Your task to perform on an android device: I would like to track my progress in learning Spanish.
Image 0: 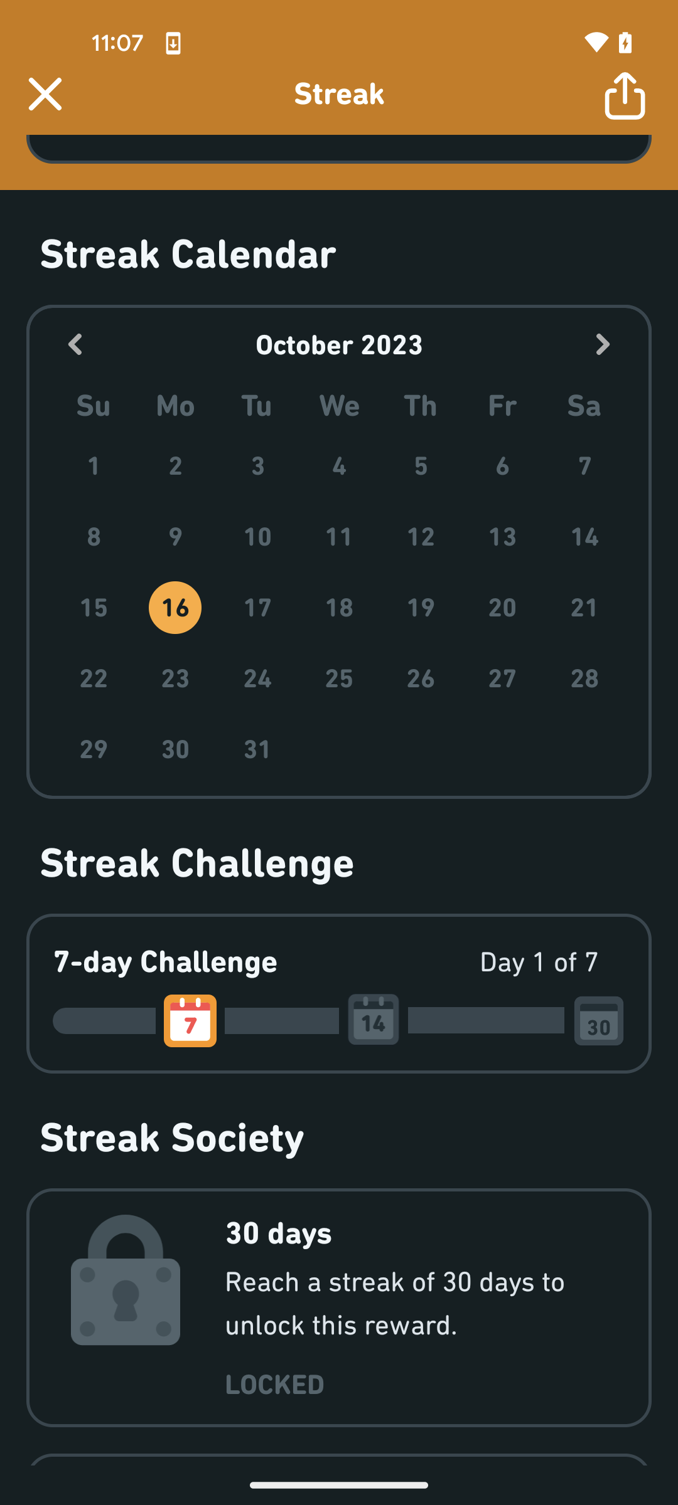
Go back to the previous page
Step 0: press back button
Image 1: 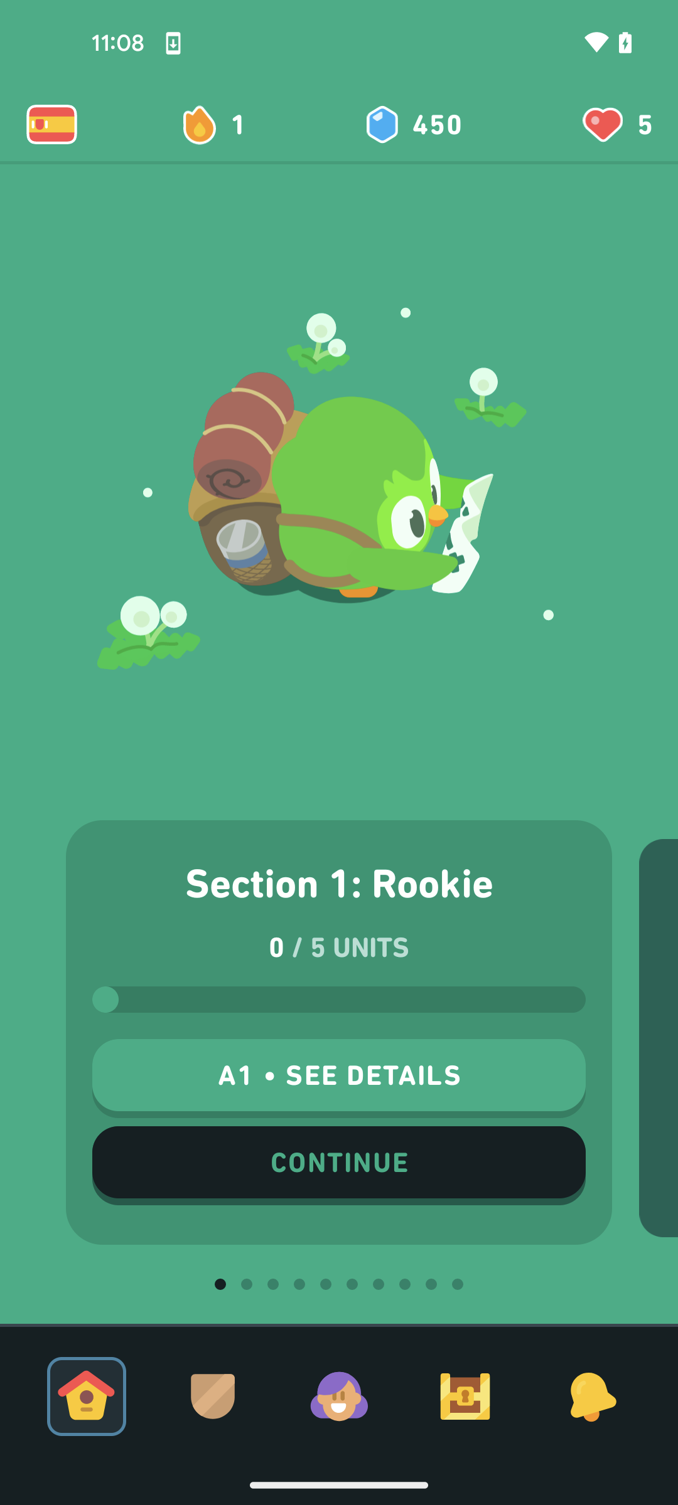
Tap on the continue button
Step 1: click (338, 1166)